Your task to perform on an android device: The timer that I created is wrong, so I want to change the timer.
Image 0: 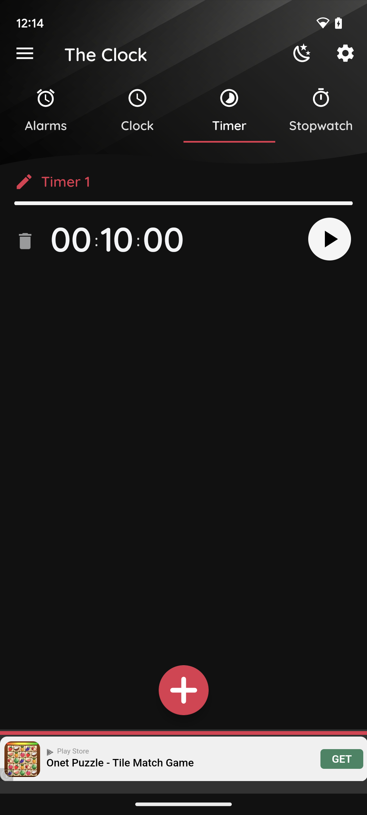
change the timer from 10 minutes to 5 minutes
Step 0: click (25, 241)
Image 1: 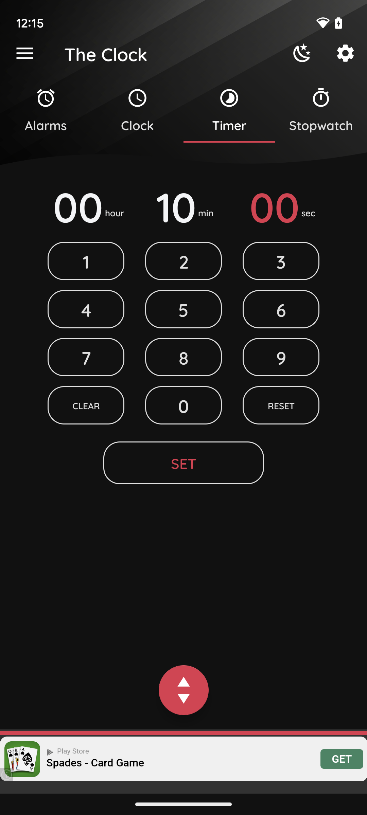
change the timer from 10 minutes to 5 minutes
Step 1: click (175, 311)
Image 2: 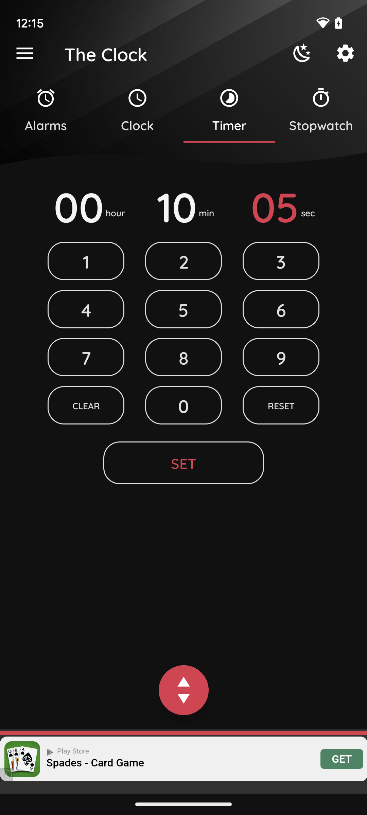
change the timer from 10 minutes to 5 minutes
Step 2: wait
Image 3: 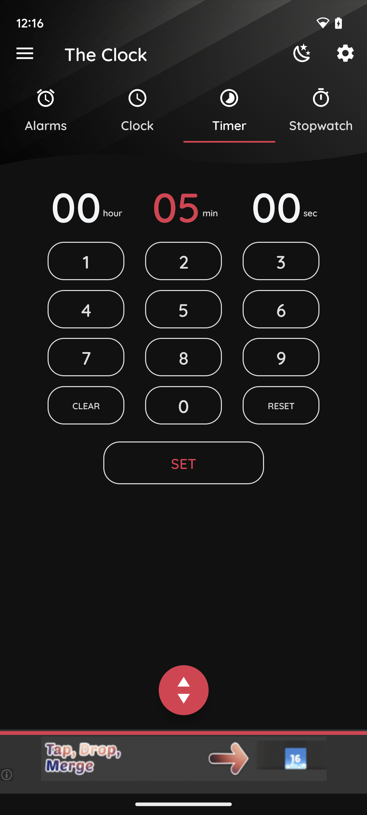
Tap on set.
Step 3: click (183, 463)